Your task to perform on an android device: Plan a route for me for the Loaction Lal Qila Chandni Chowk for now on the Maps app.
Image 0: 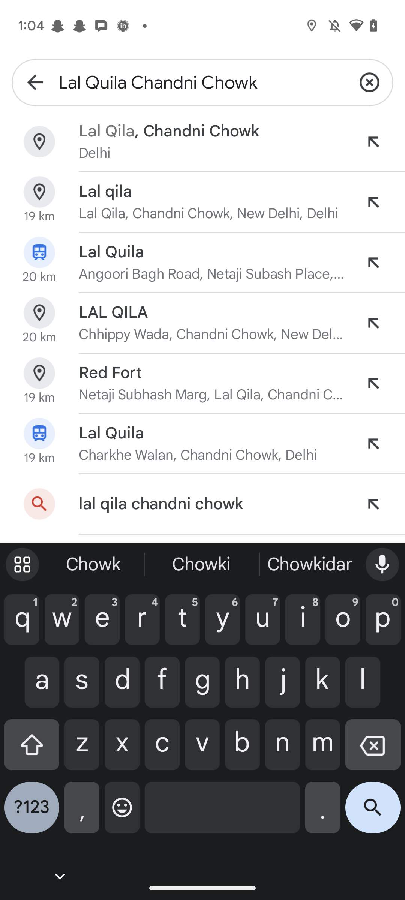
Open the Maps app.
Step 0: open app "Maps"
Image 1: 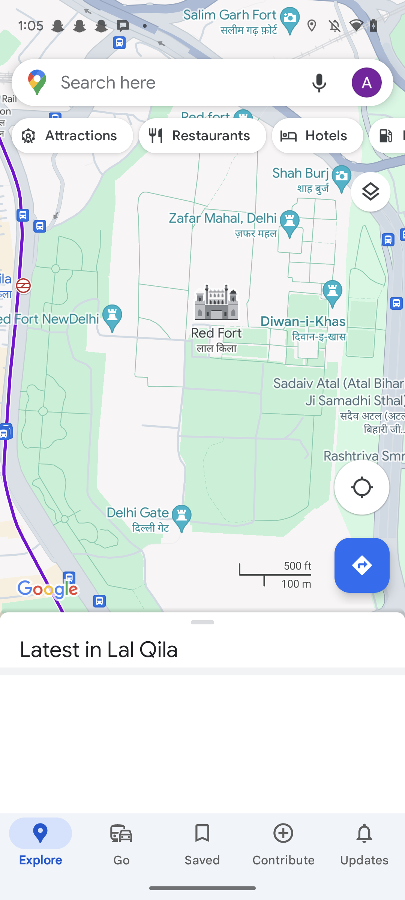
click on the search box at the top.
Step 1: click (178, 82)
Image 2: 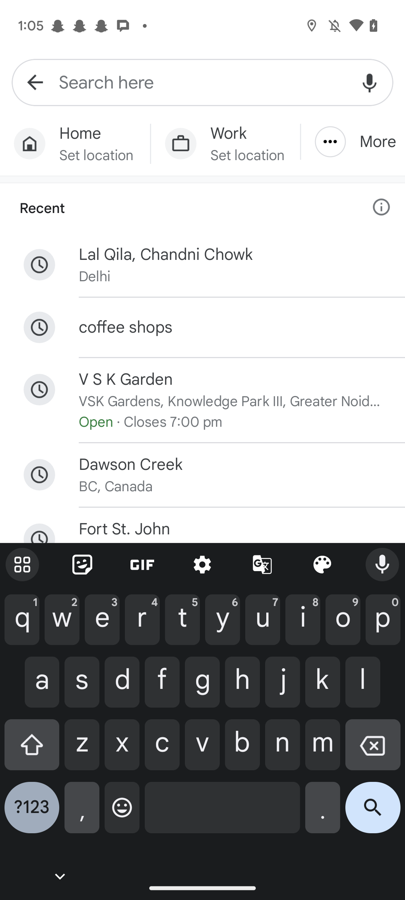
Type Lal Qila Chandni Chowk in the search box.
Step 2: type "Lal Qila Chandni Chowk"
Image 3: 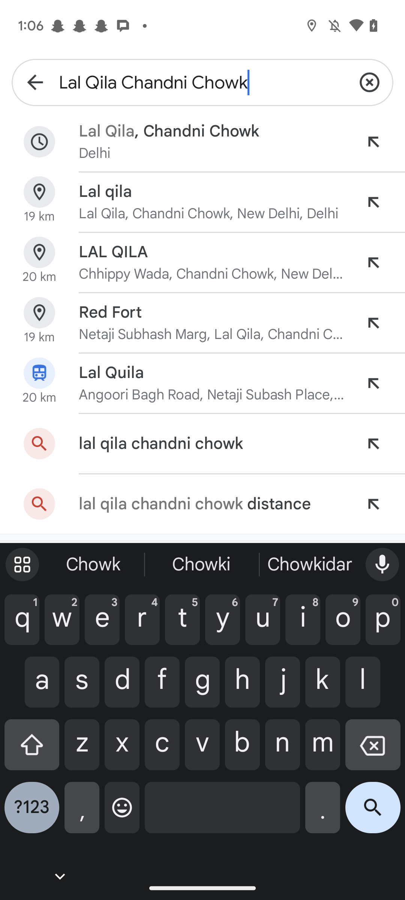
Click on the first tab "Lal Qila Chandni Chowk"
Step 3: click (169, 131)
Image 4: 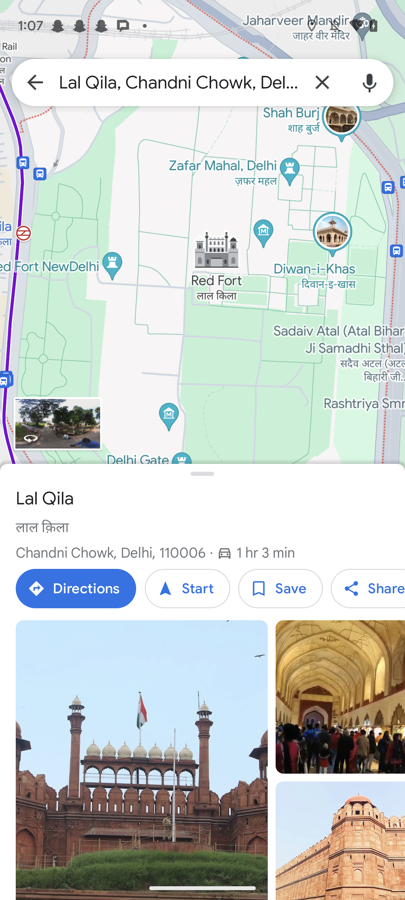
Click on the Start button.
Step 4: click (187, 588)